Your task to perform on an android device: I want to use the Smart Recorder app to capture my voice in an audio clip for my morning thoughts.
Image 1: 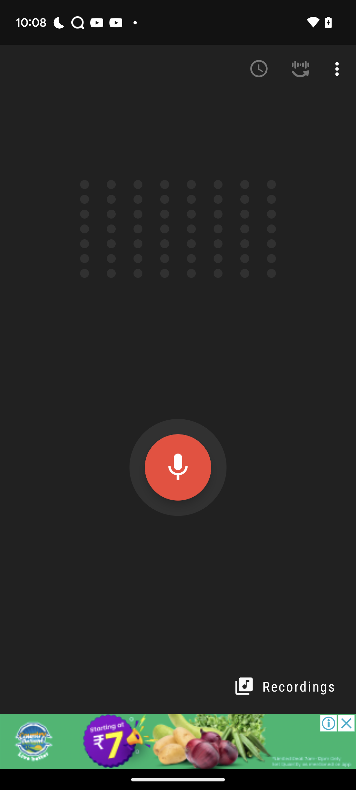
Click on the record button
Step 1: click (178, 467)